Your task to perform on an android device: I want to Read reviews of the Gotega Door Stops Indoors Gate Stoppers so I can decide which item is the best on the IKEA app.
Image 0: 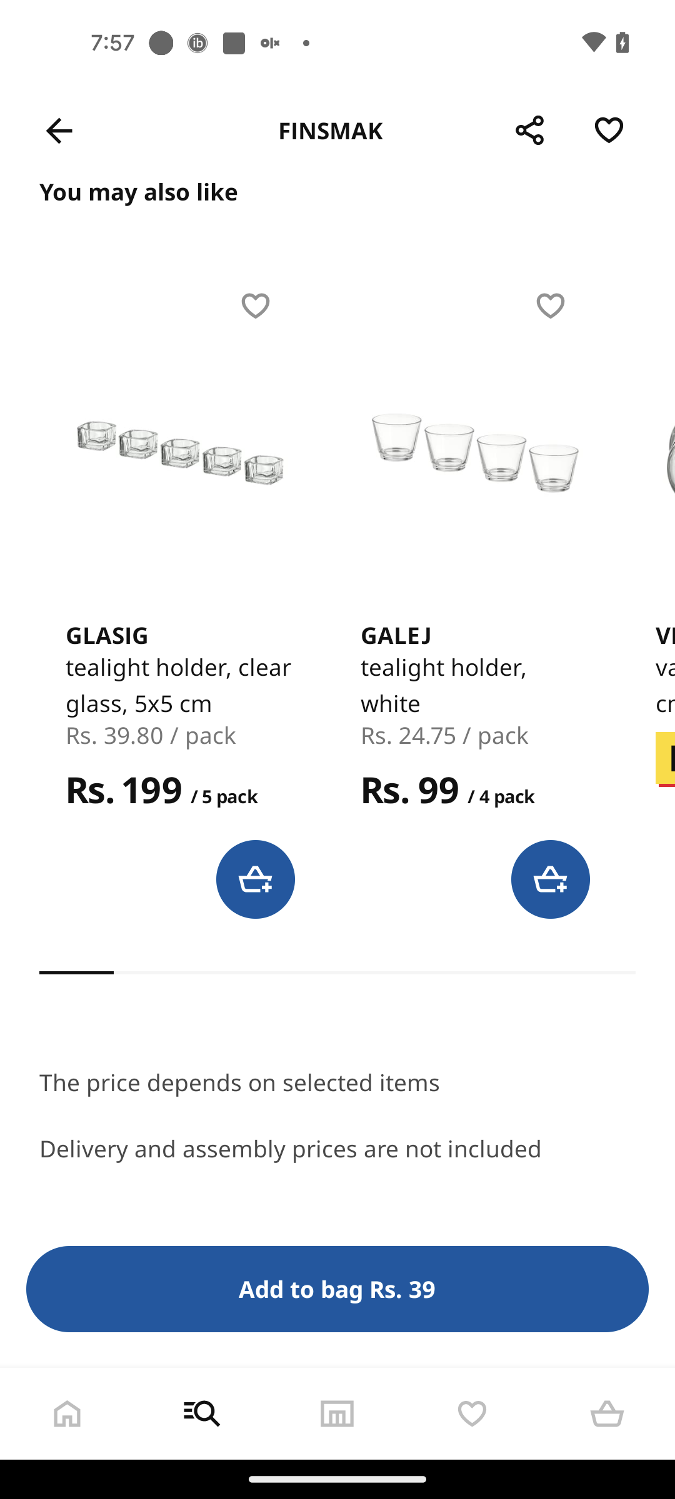
Swipe down to view reviews of the product
Step 0: scroll up
Image 1: 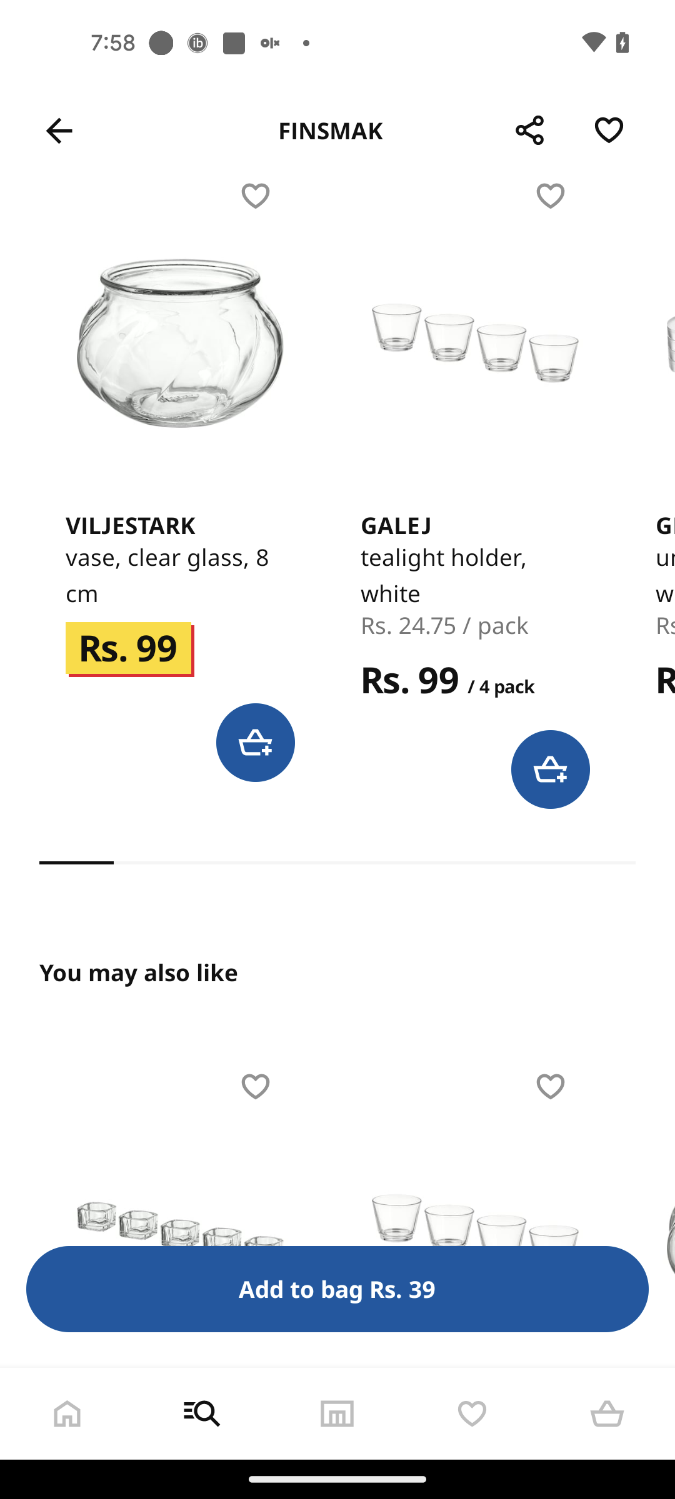
Swipe down to view reviews of the product
Step 1: scroll up
Image 2: 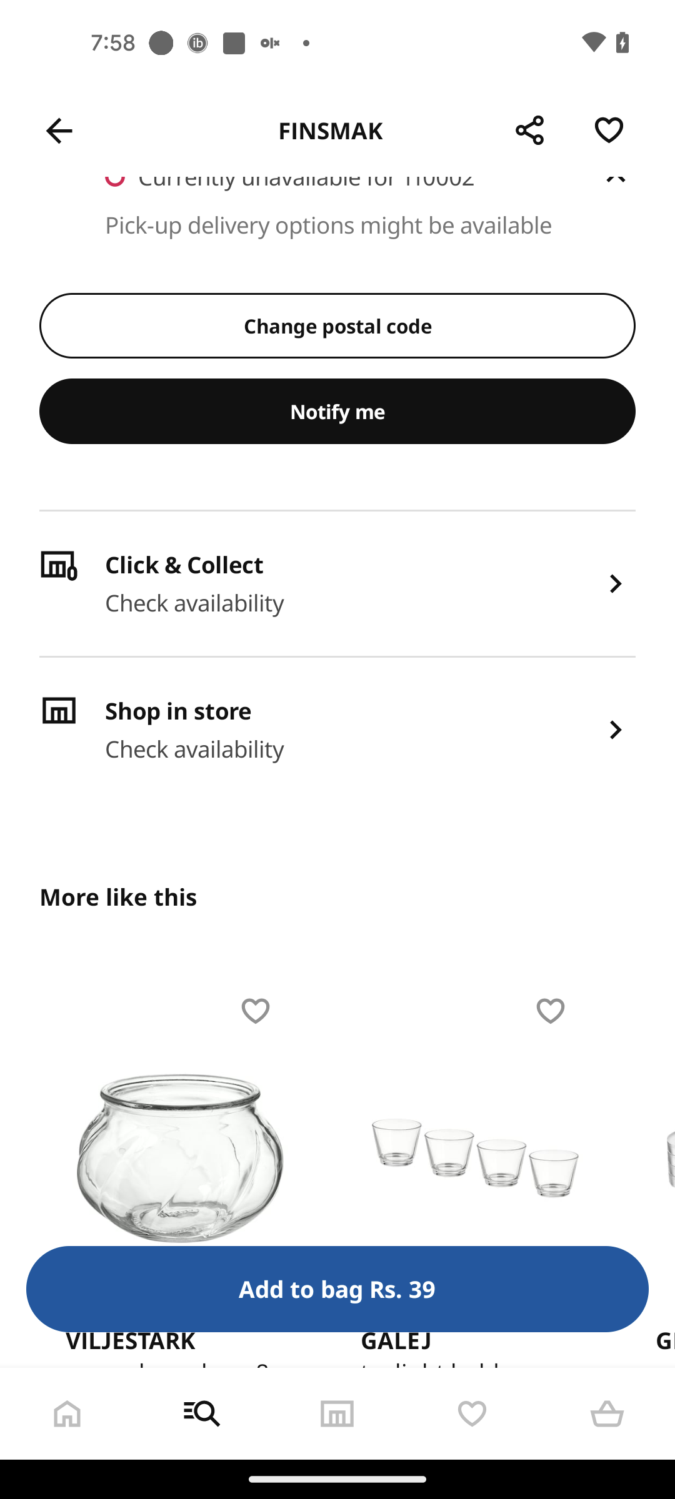
Swipe down to view reviews of the product
Step 2: scroll up
Image 3: 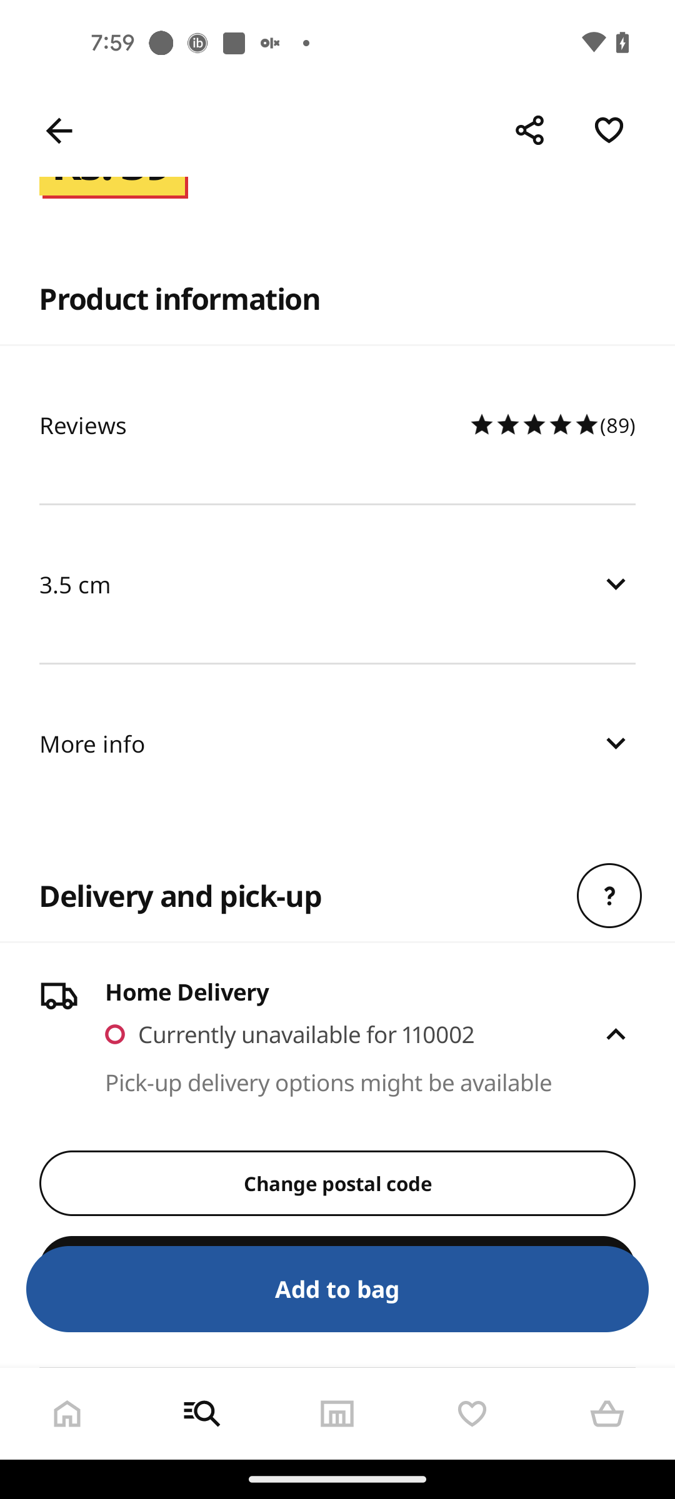
Click on the Reviews option
Step 3: click (254, 425)
Image 4: 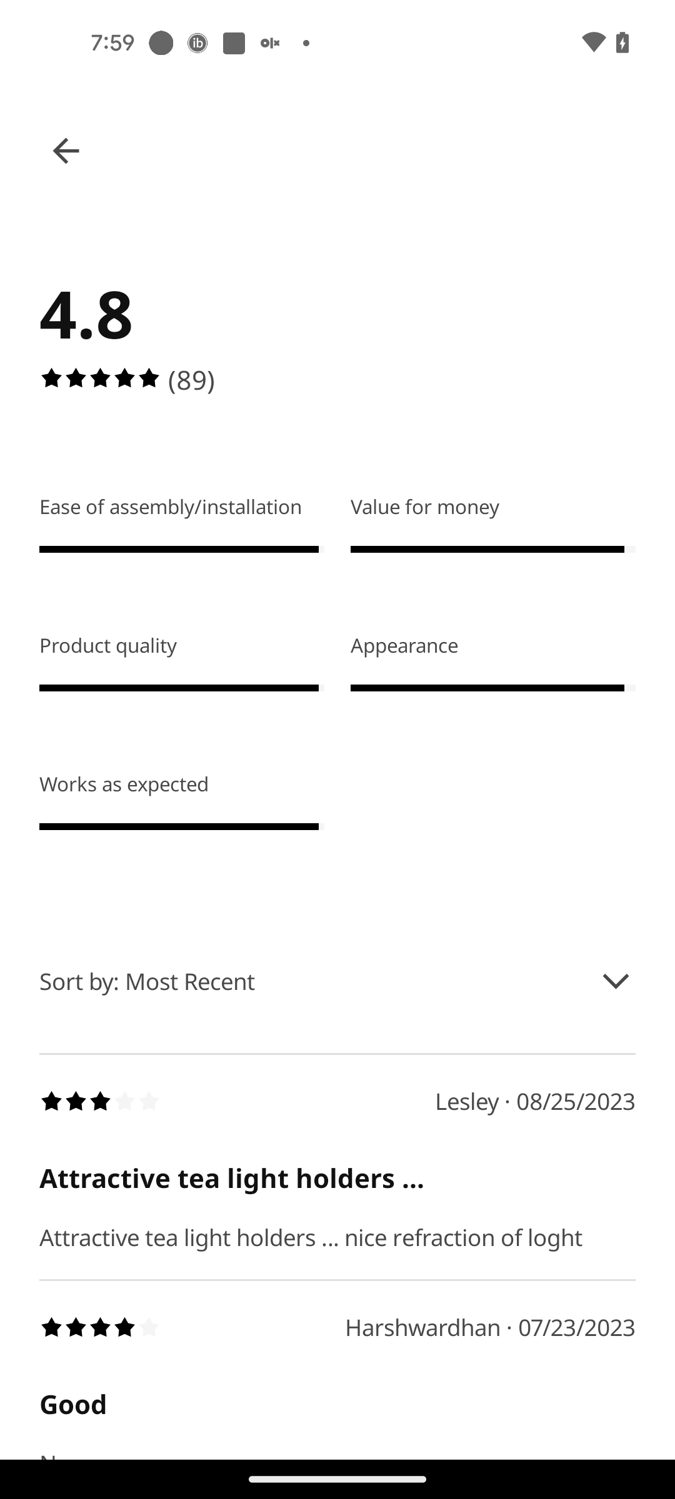
Swipe up to view reviews
Step 4: scroll down
Image 5: 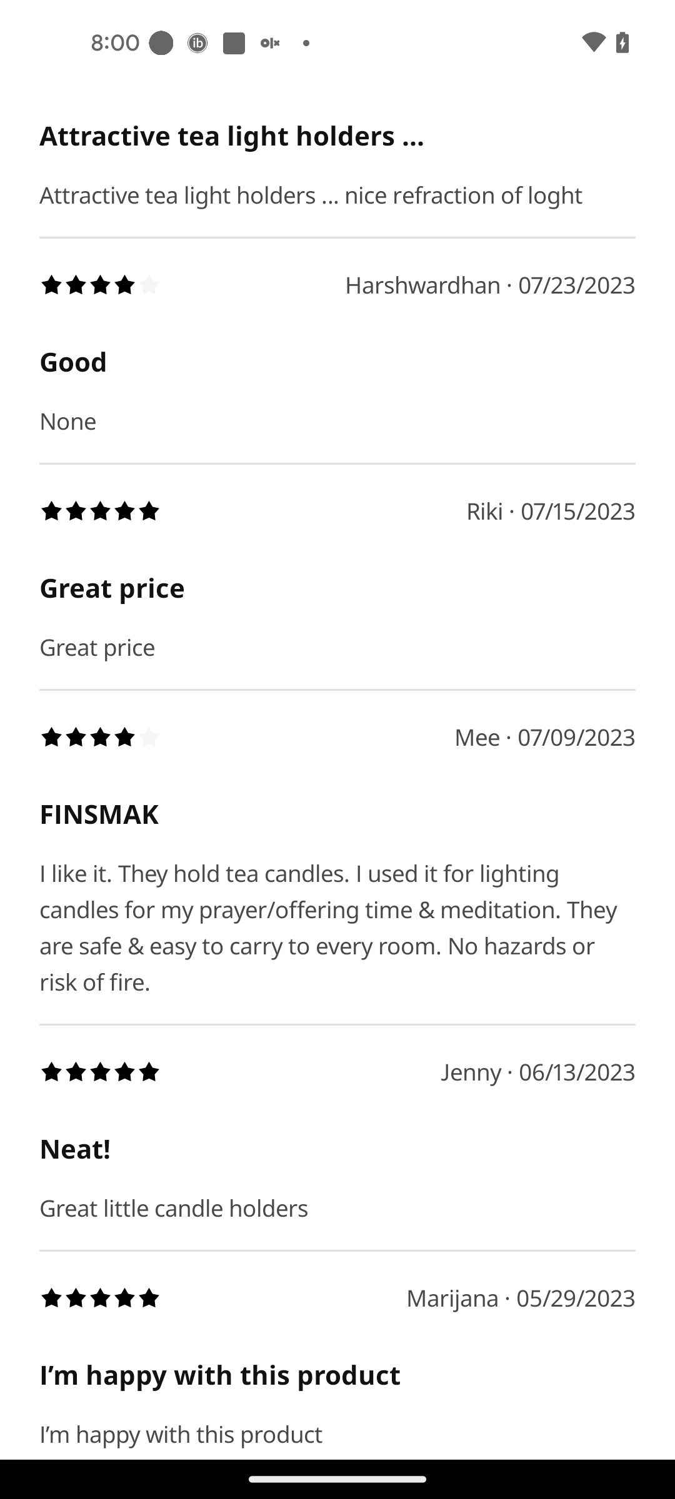
Swipe up to view reviews
Step 5: scroll down
Image 6: 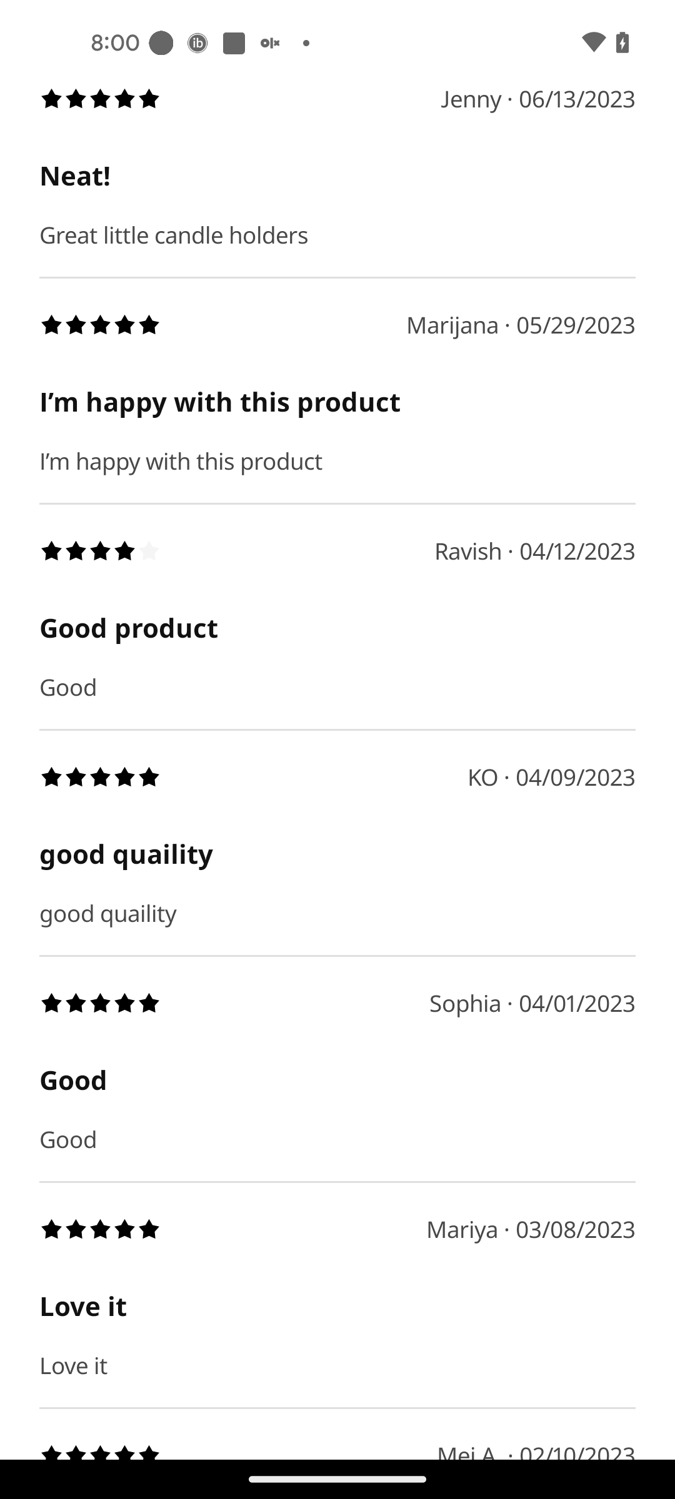
Swipe up to view reviews
Step 6: scroll down